Your task to perform on an android device: Set a daily activity goal of 5000 steps using the Fitbit app.
Image 0: 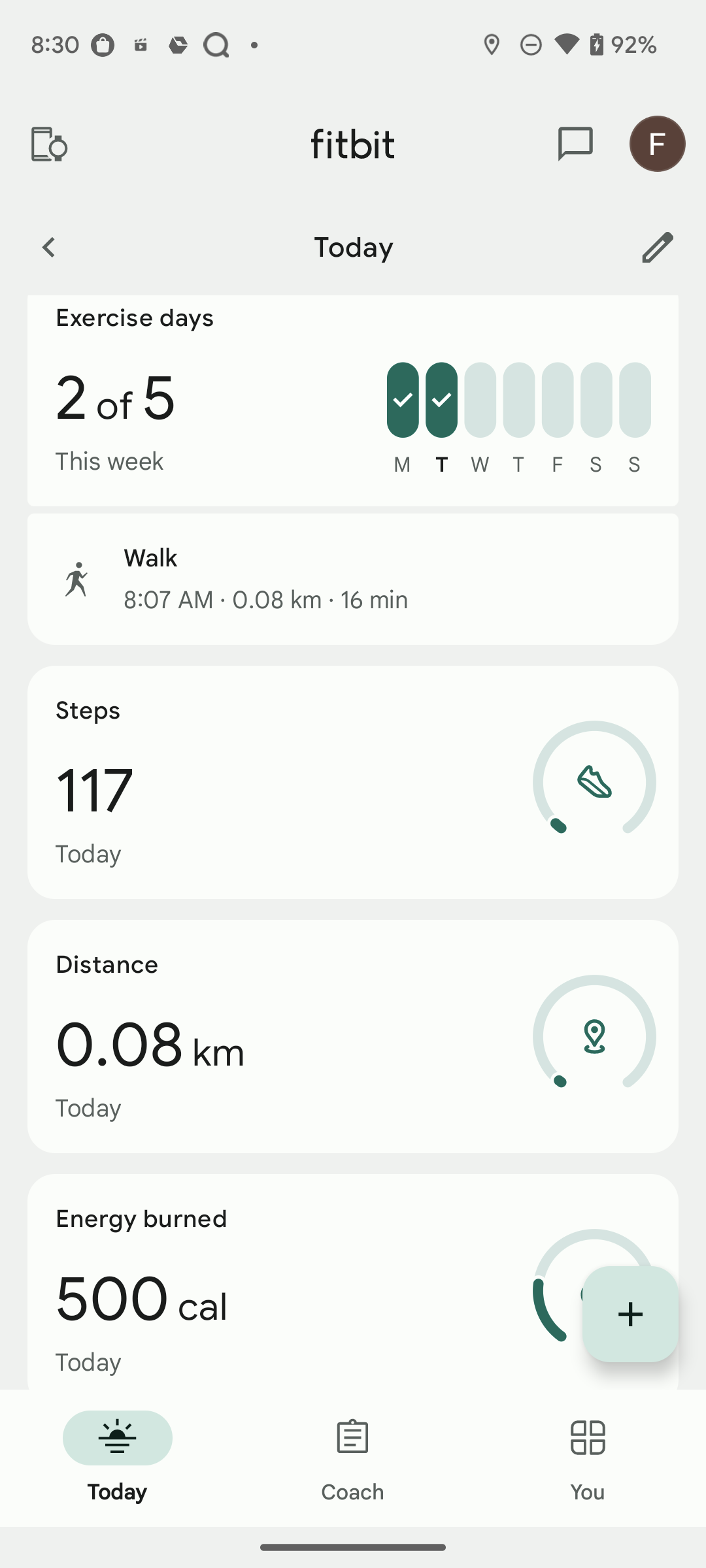
Go to the You section at the bottom right corner of the screen
Step 0: click (588, 1458)
Image 1: 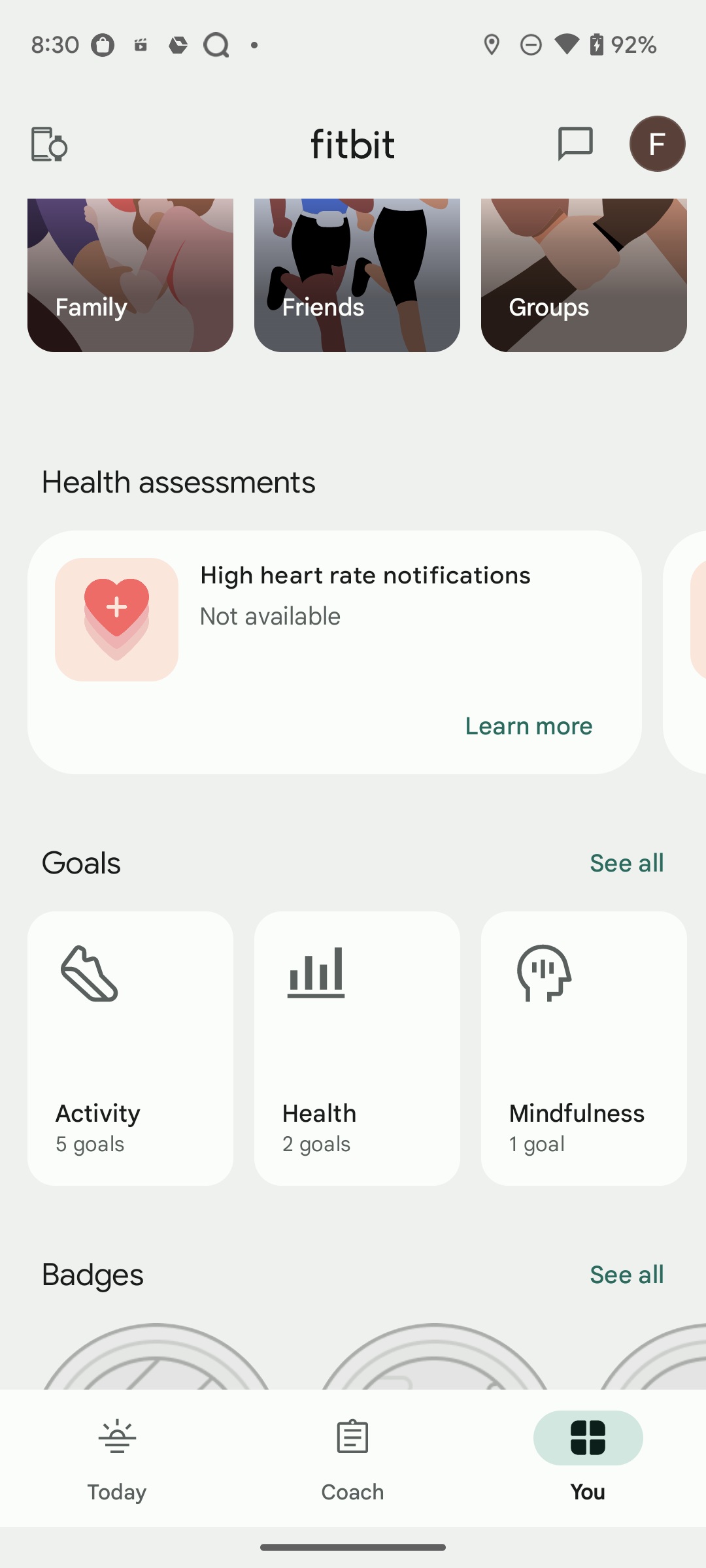
Click on the Activity option
Step 1: click (81, 1026)
Image 2: 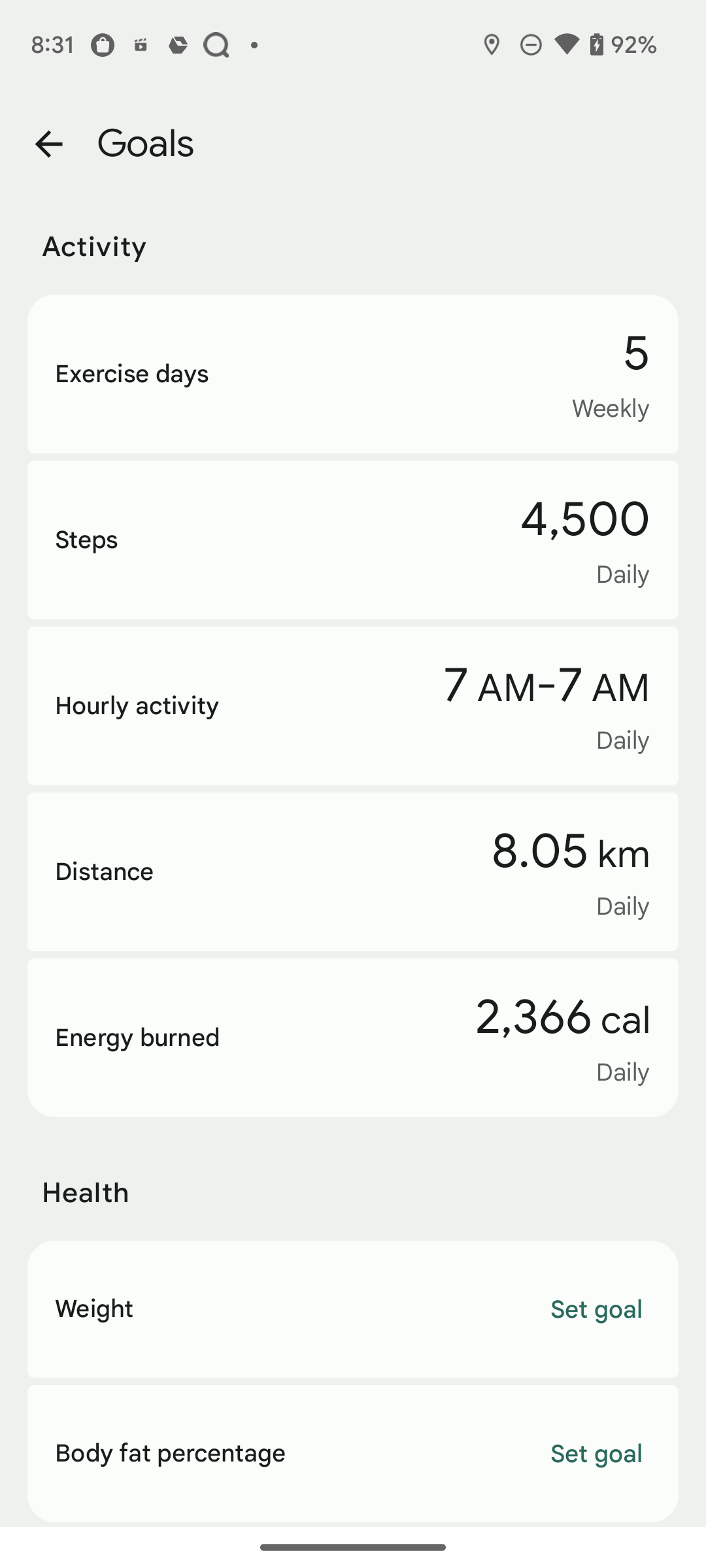
Click on the Steps
Step 2: click (585, 519)
Image 3: 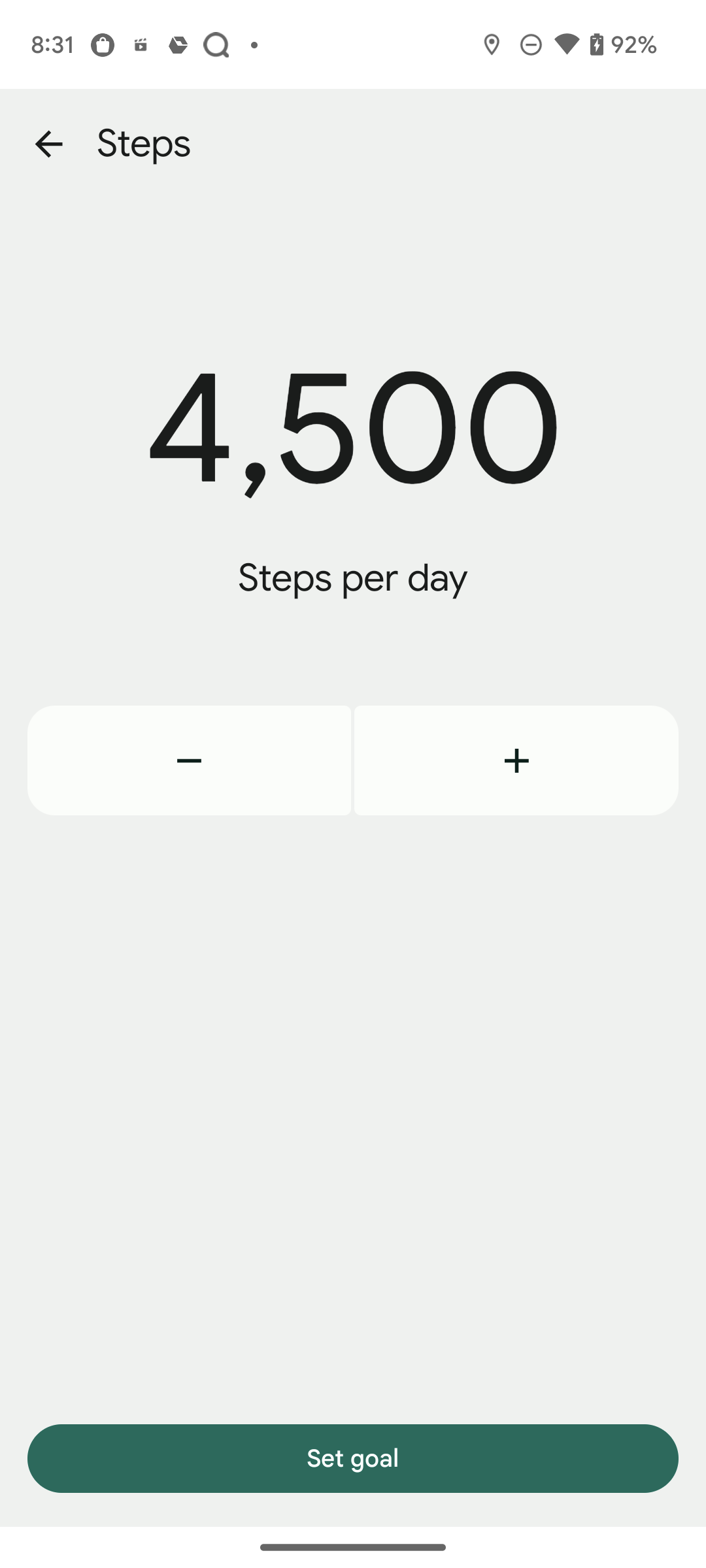
Click on the + button to set 5000 steps 
Step 3: click (516, 760)
Image 4: 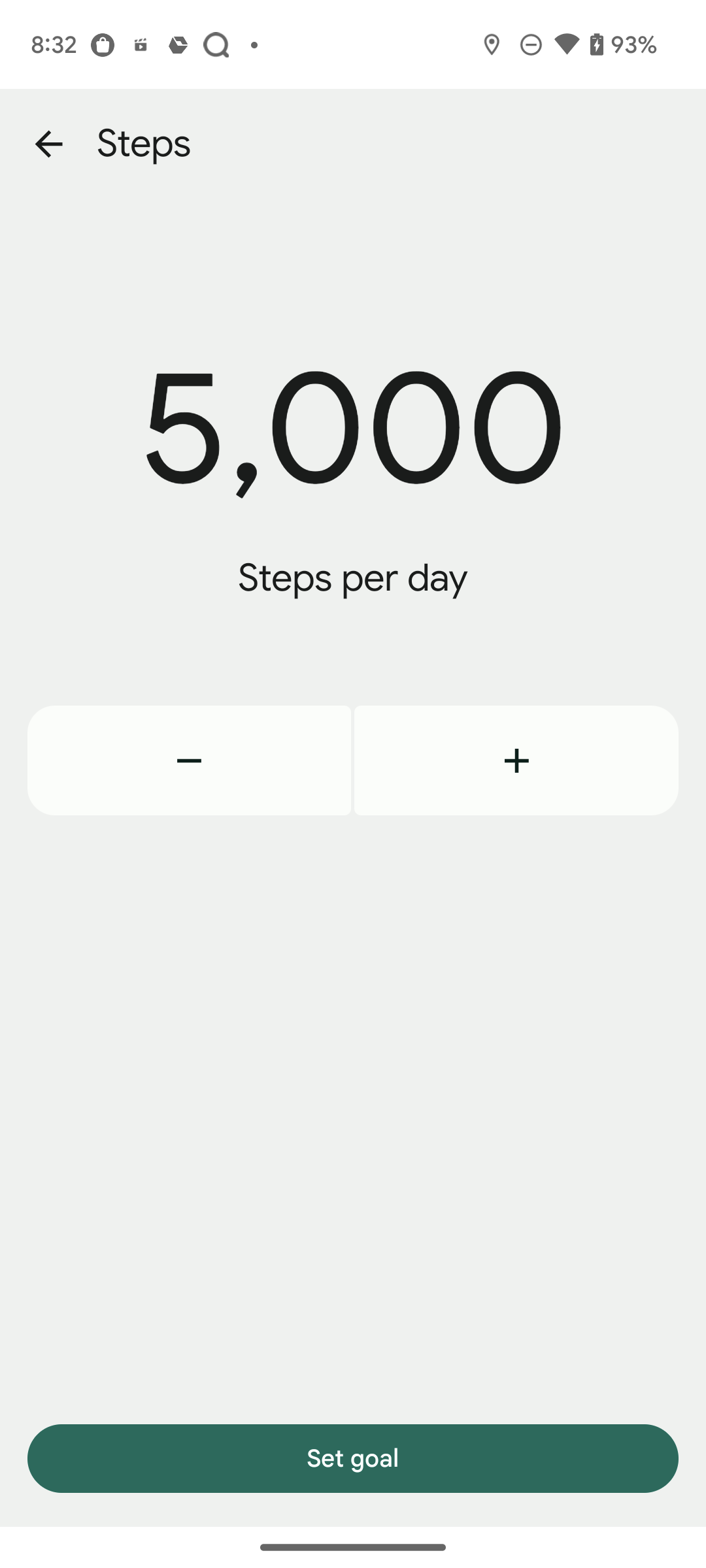
Click on Set goal at the bottom of the screen
Step 4: click (353, 1458)